Your task to perform on an android device: Check out all of the suggested products and compare pricing because I'm looking for a budget friendly sofa.
Image 0: 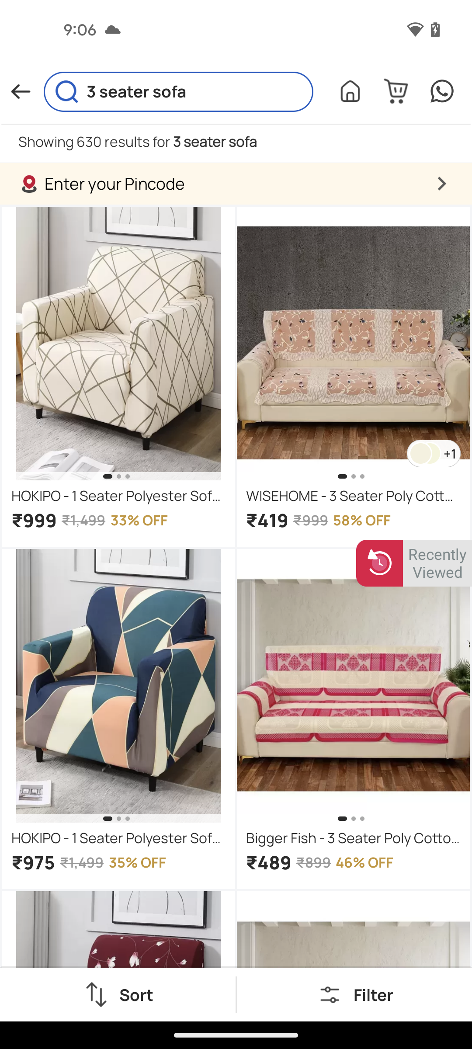
scroll down to check product prices
Step 0: scroll down